Your task to perform on an android device: use the amazon pantry section to view fresh chesse product details 
Image 0: 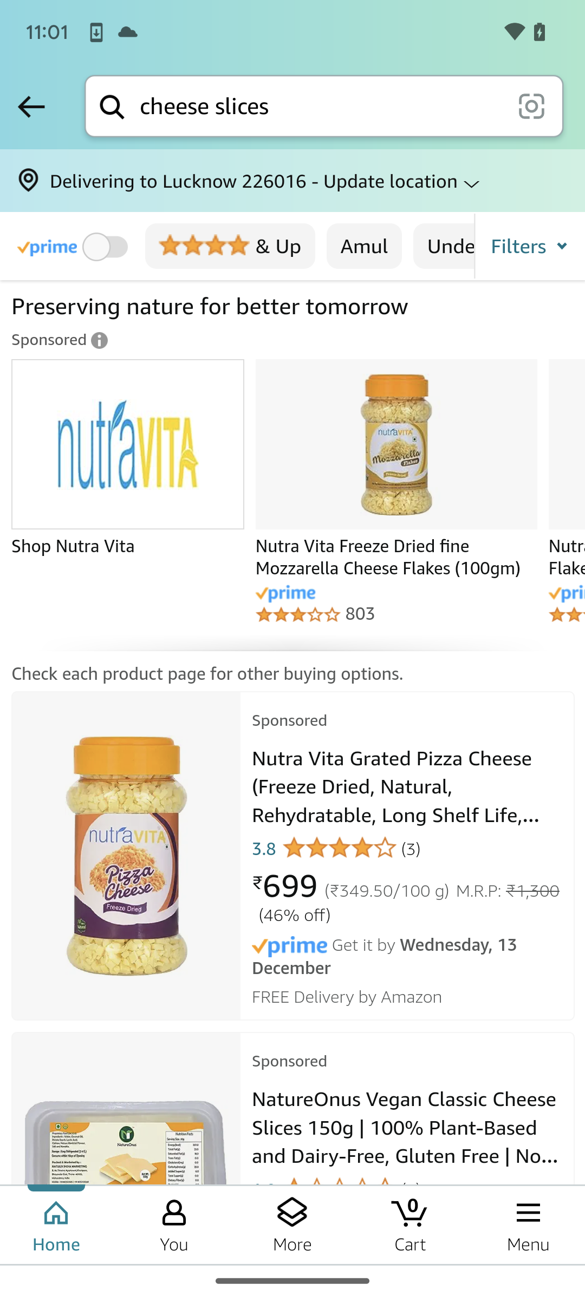
click on the first product ( Nutra Vita grated Pizza chesse) in the buying option from the screen 
Step 0: click (408, 845)
Image 1: 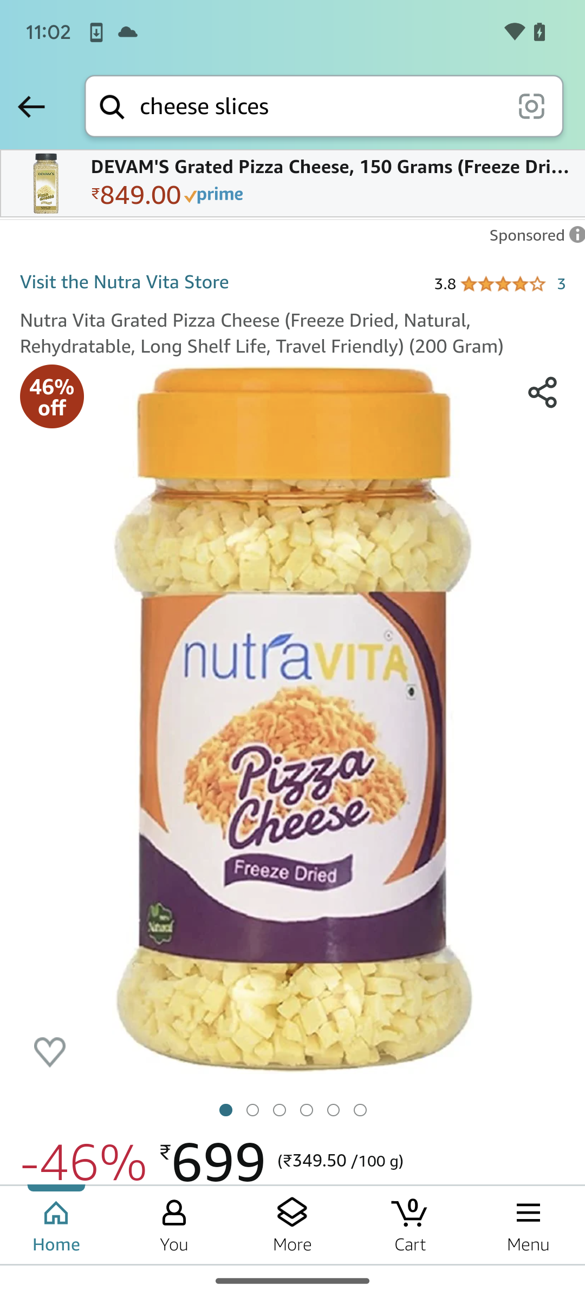
swipe down the screen to see the product details 
Step 1: scroll down
Image 2: 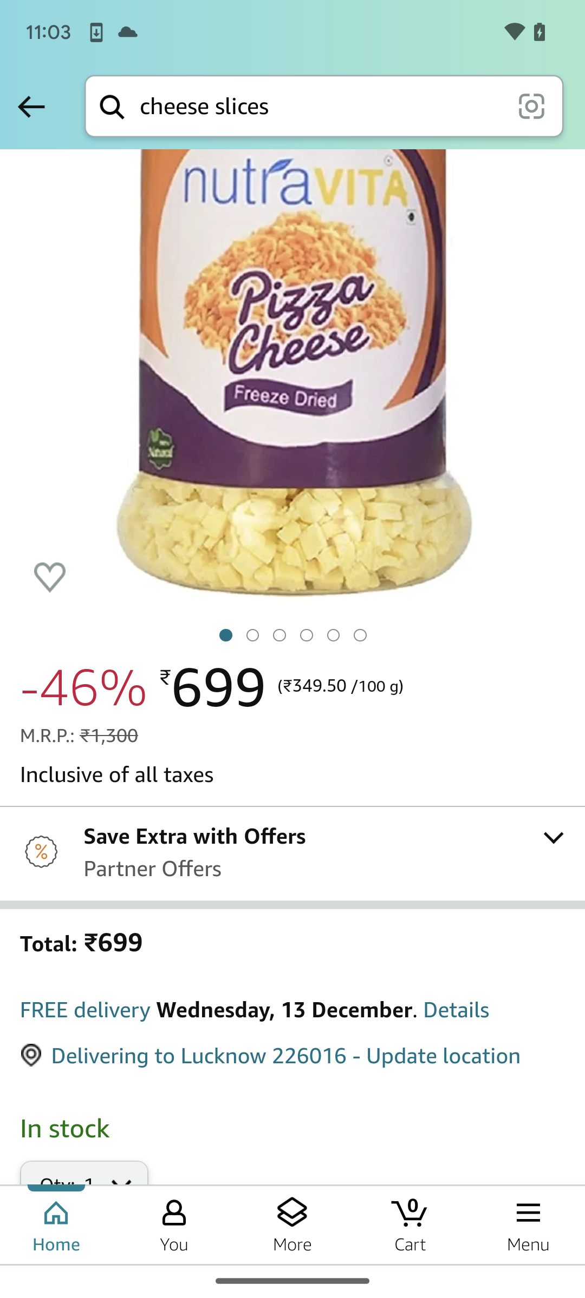
swipe down the screen to see the product details 
Step 2: scroll down
Image 3: 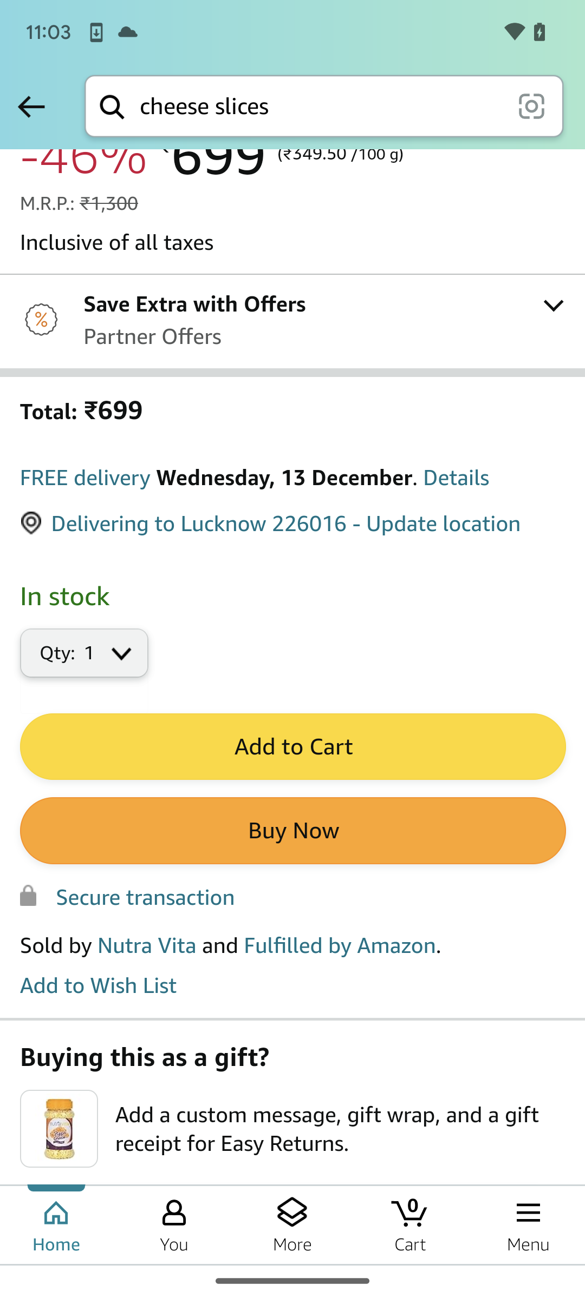
swipe down the screen to see the product details 
Step 3: scroll down
Image 4: 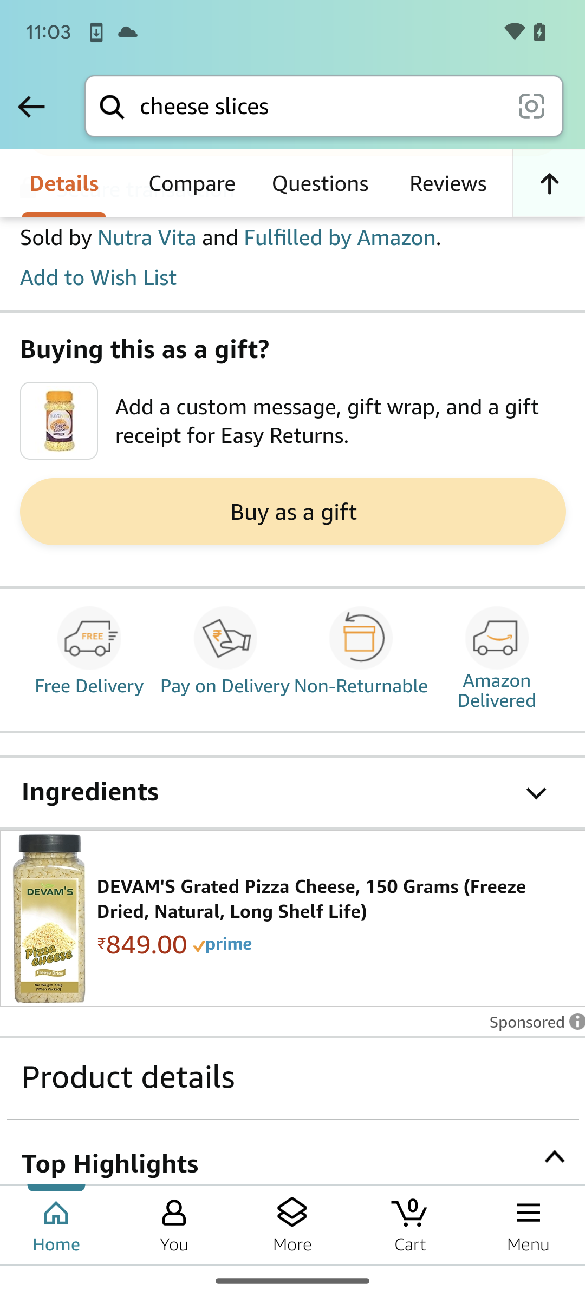
swipe down the screen to see the product details 
Step 4: scroll down